Your task to perform on an android device: I want to enroll in the Introduction to Machine Learning course by cloud institute on the Udemy app.
Image 0: 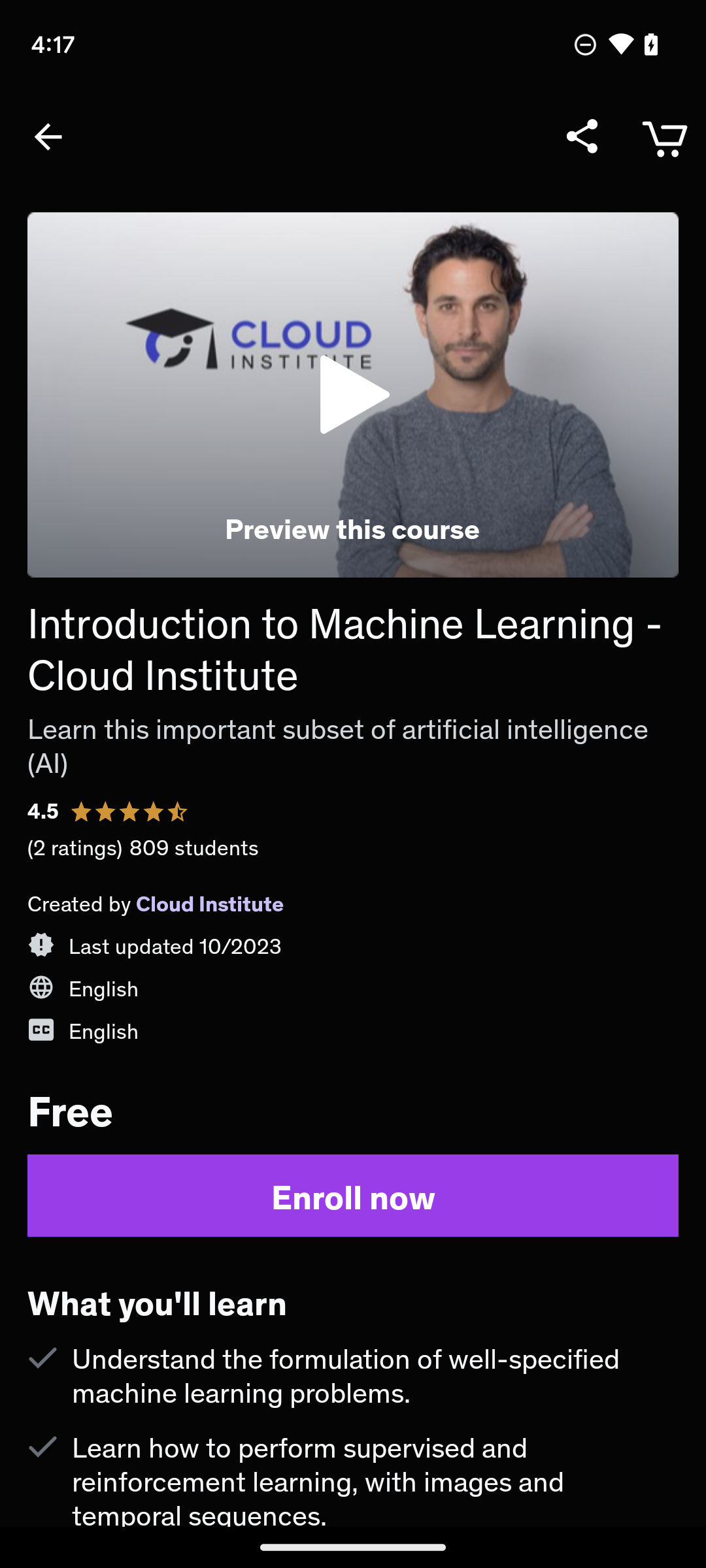
Click on the Enroll now button.
Step 0: click (353, 1195)